Your task to perform on an android device: I would like to compare the 1M to 3M GBP to EUR exchange rates.
Image 0: 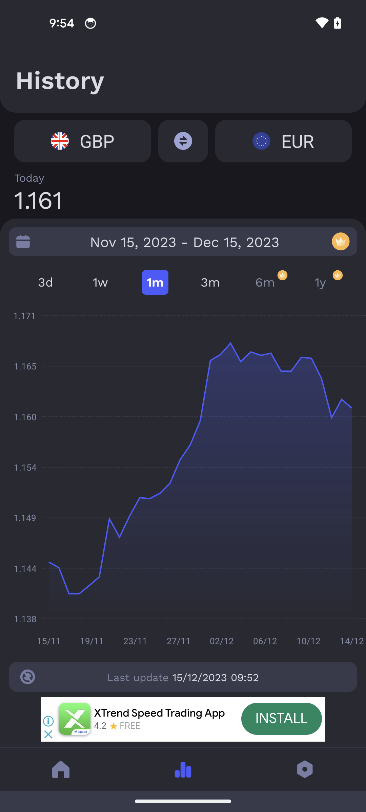
Tap on the 3M timeflame option
Step 0: click (210, 282)
Image 1: 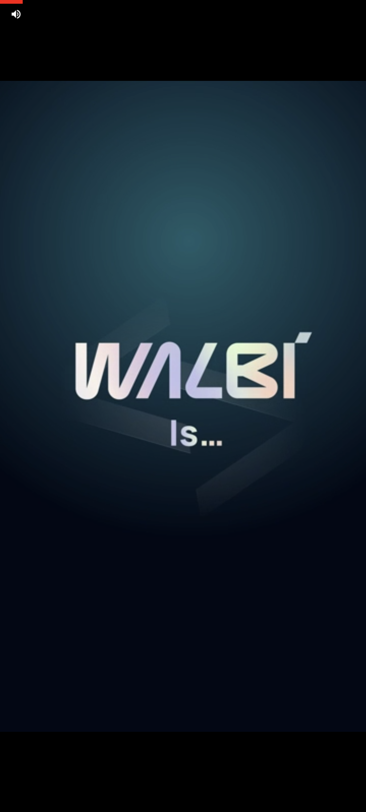
Tap on the 3M timeflame option
Step 1: wait